Your task to perform on an android device: On this Chapter 2 heading in this pdf file, I want to edit this pdf to underline this heading with yellow color to make a mark to continue from here, so underline the Chapter 2 heading with yellow color in the Adobe Acrobat app.
Image 0: 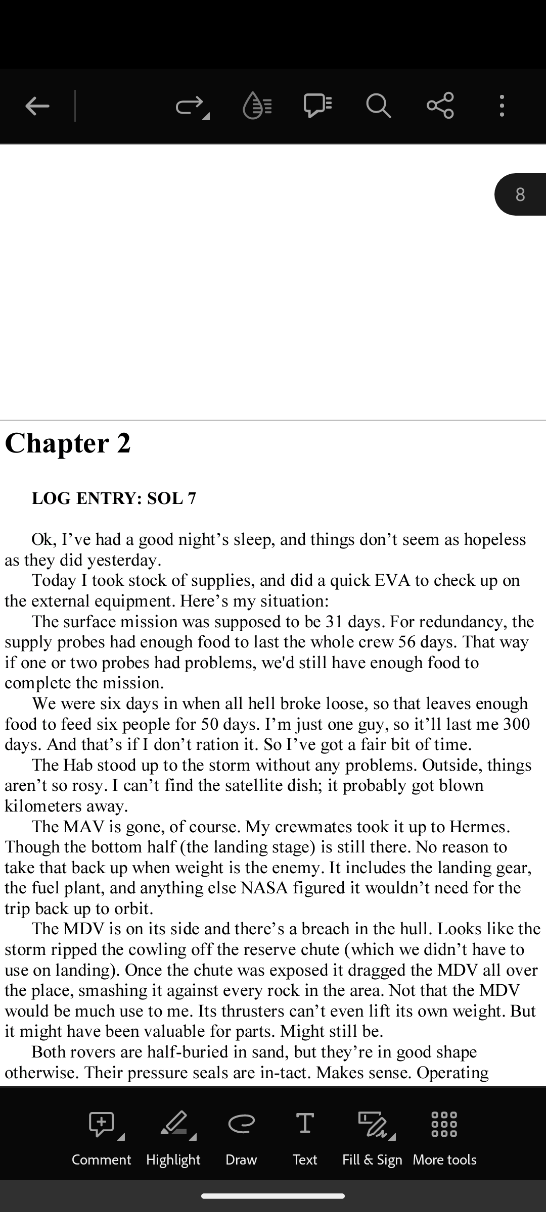
Click on the Highlight tab to view the underline option.
Step 0: click (173, 1134)
Image 1: 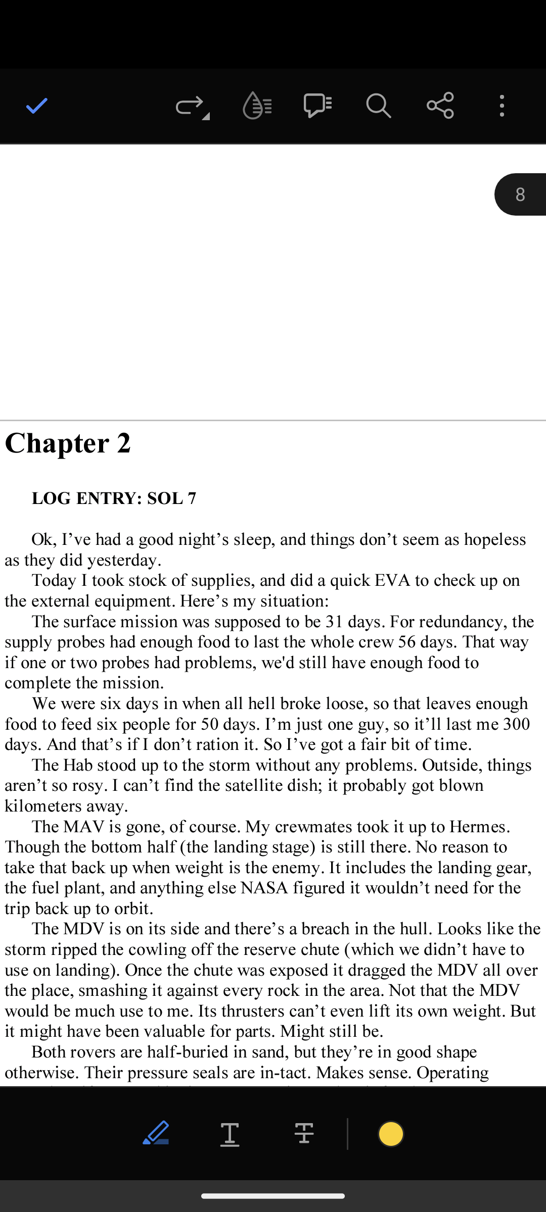
Click on the underline option to underline the heading.
Step 1: click (230, 1134)
Image 2: 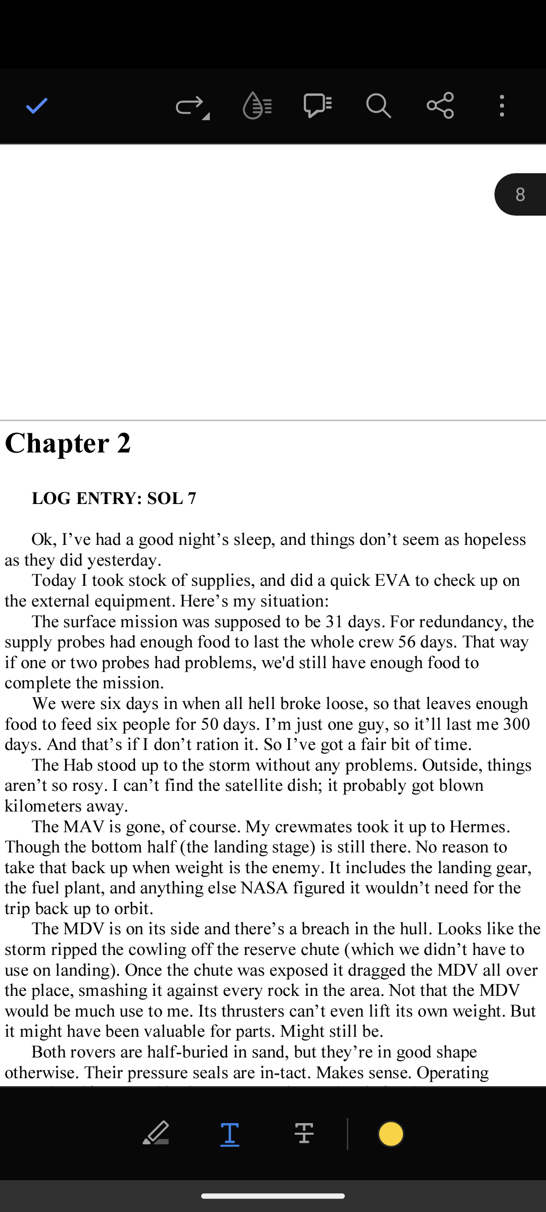
Swipe left on the Chapter 2 heading to underline this heading.
Step 2: scroll right
Image 3: 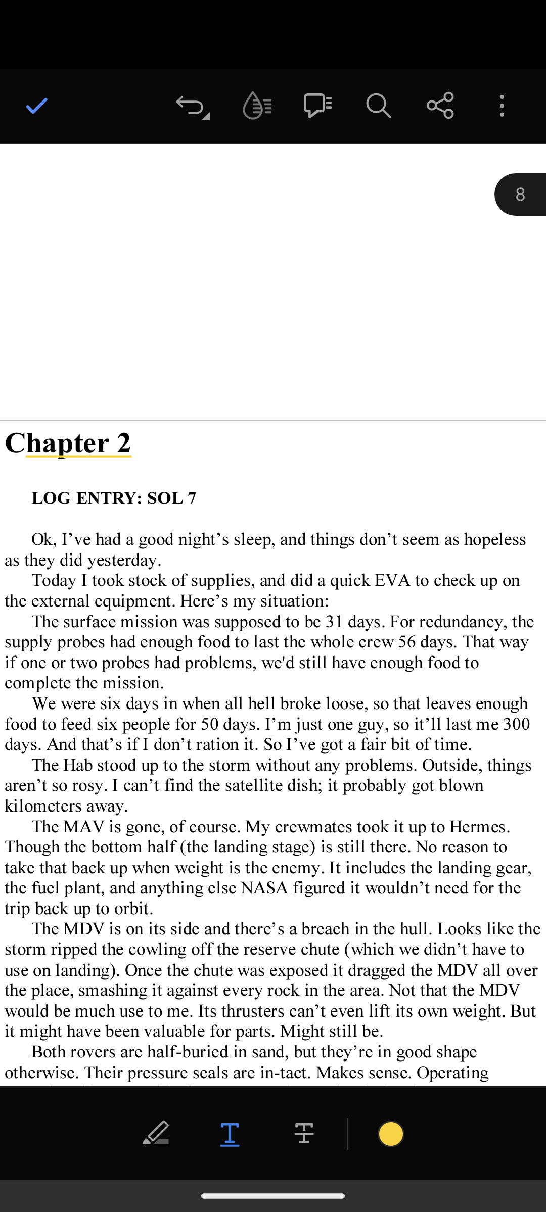
Click on the right tick icon at the top left corner of the screen to save the changes.
Step 3: click (37, 106)